Your task to perform on an android device: The cordless 18v Brushless Electric hammer looks good. View the details of the cordless 18v Brushless Electric Hammer Drill  in the Ebay app.
Image 0: 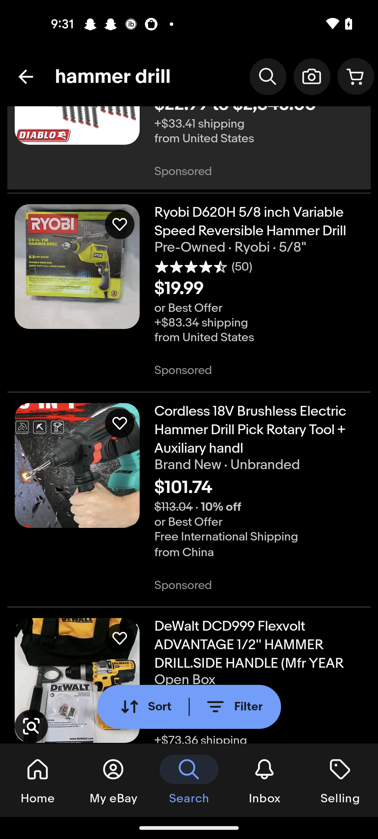
Click on the cordless 18v Brushless Electric Hammer Drill
Step 0: click (77, 465)
Image 1: 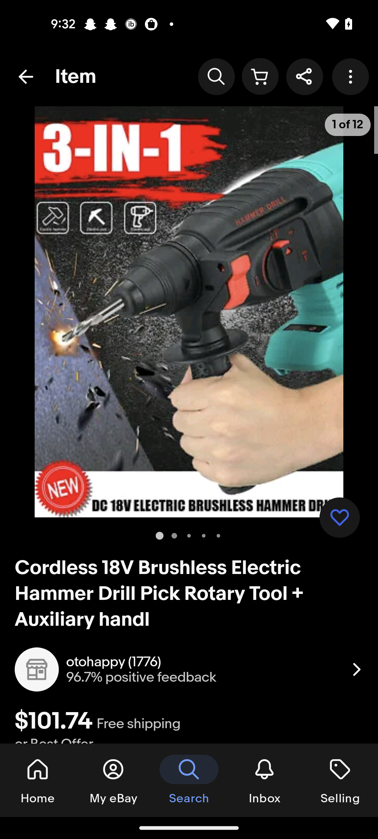
Swipe up to view  the product Details 
Step 1: scroll down
Image 2: 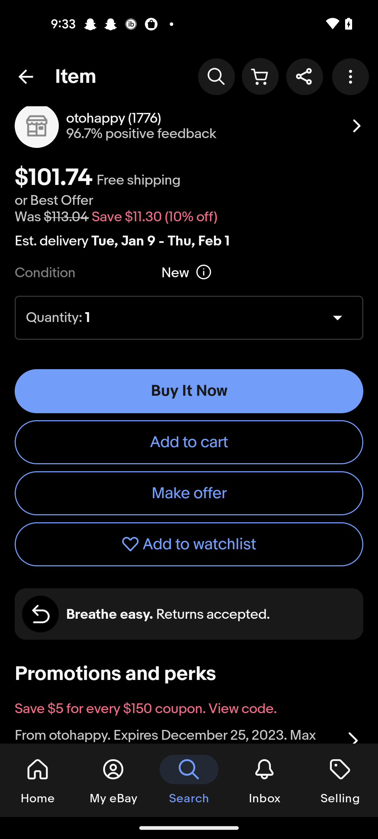
Swipe up to view  the product Details 
Step 2: scroll down